Your task to perform on an android device: I want to look for a text that says "In only five months". Search for the text in the Moon+ Reader app.
Image 0: 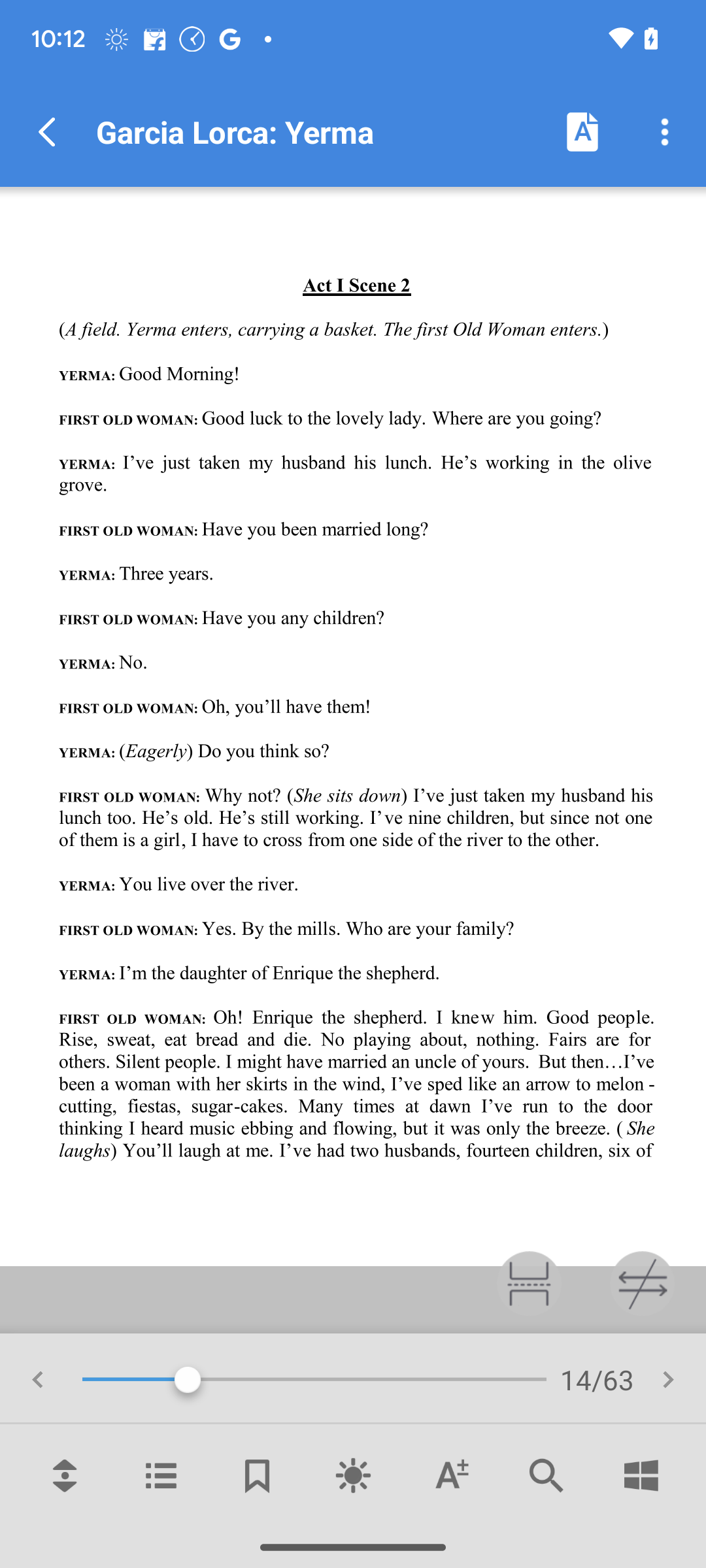
Click on the search icon.
Step 0: click (545, 1475)
Image 1: 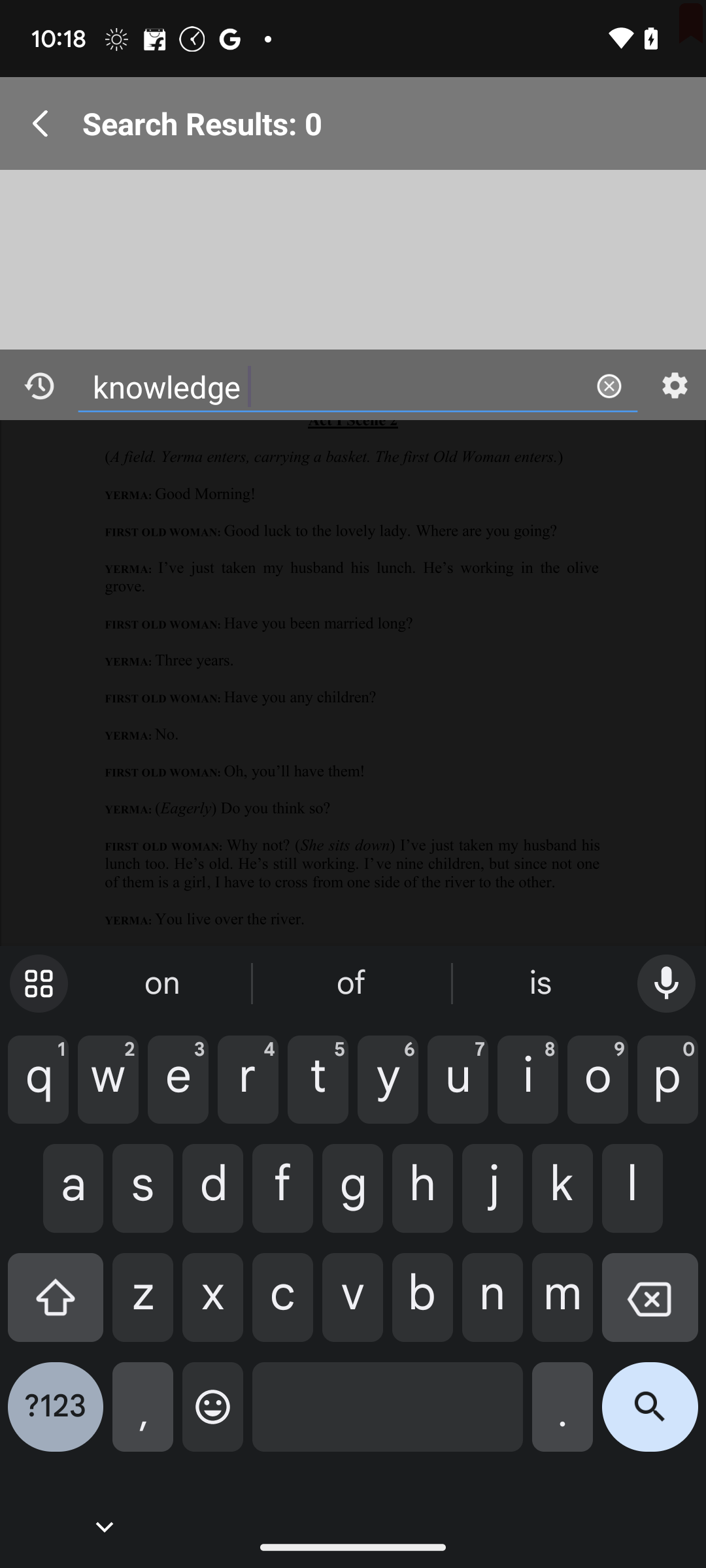
Click on the search icon.
Step 1: wait
Image 2: 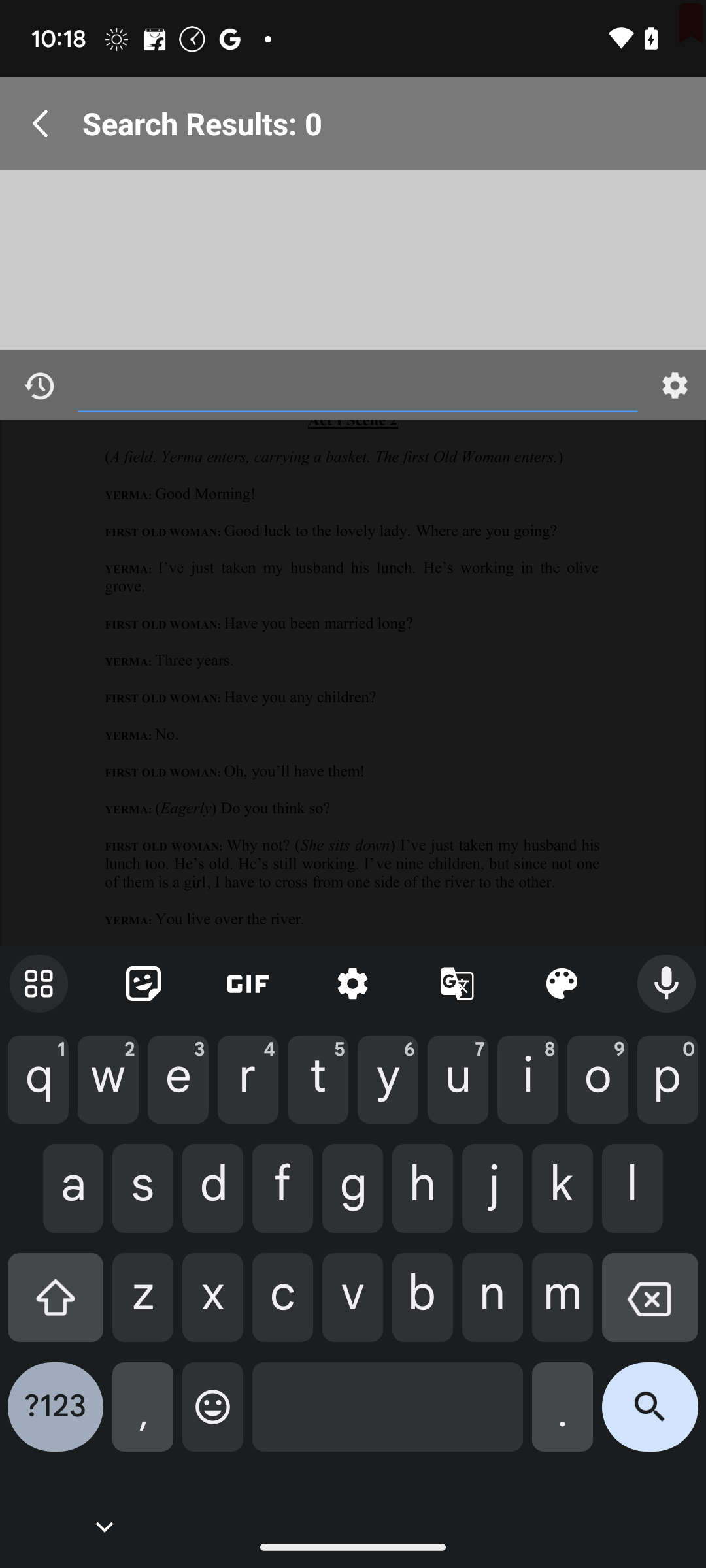
Now enter the text to be searched that is, "In only five months".
Step 2: type "In only five months"
Image 3: 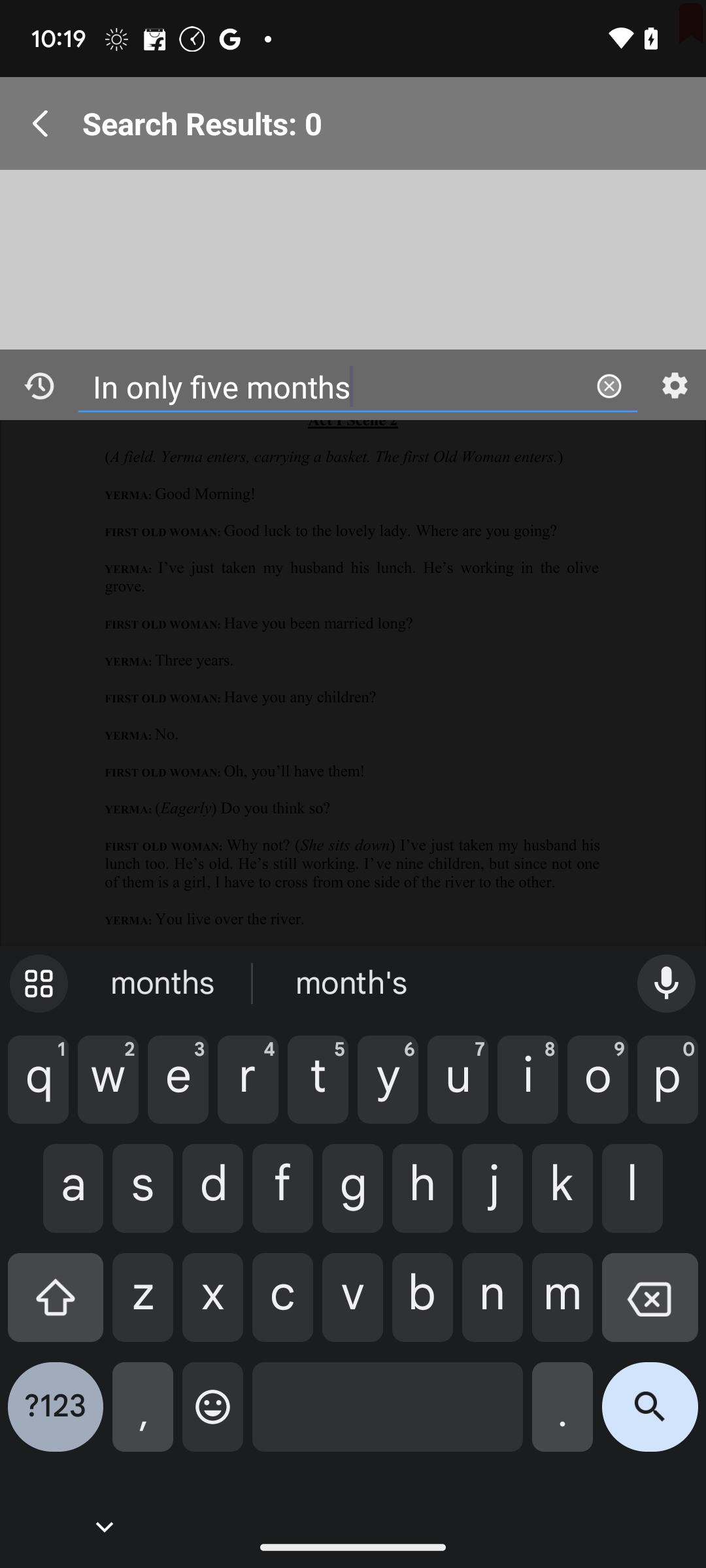
Click on the search icon.
Step 3: click (650, 1417)